Your task to perform on an android device: Add the Air max plus TN Women shoes Black to my collection on the Joom app.
Image 0: 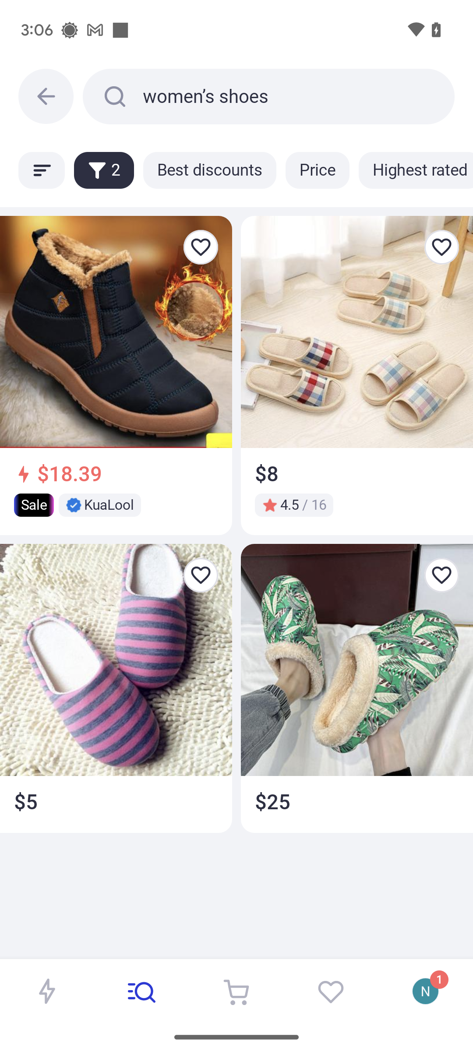
Click on the filter icon.
Step 0: click (104, 170)
Image 1: 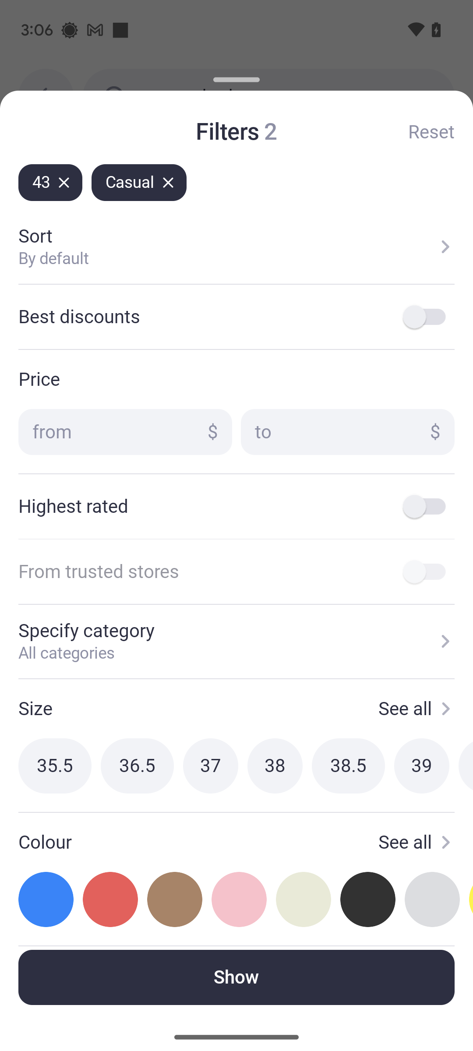
Click on Reset at the top-right of the screen.
Step 1: click (431, 132)
Image 2: 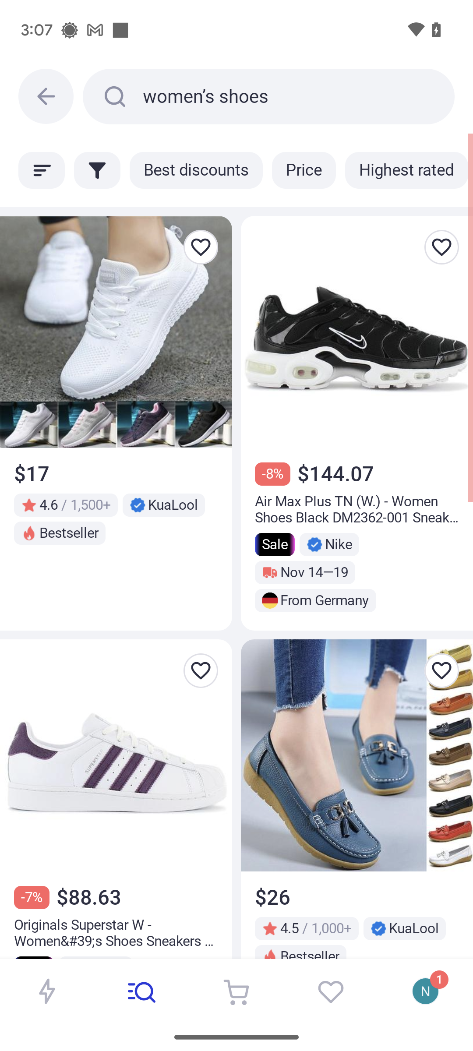
Click on the Air max plus TN Women shoes Black.
Step 2: click (357, 332)
Image 3: 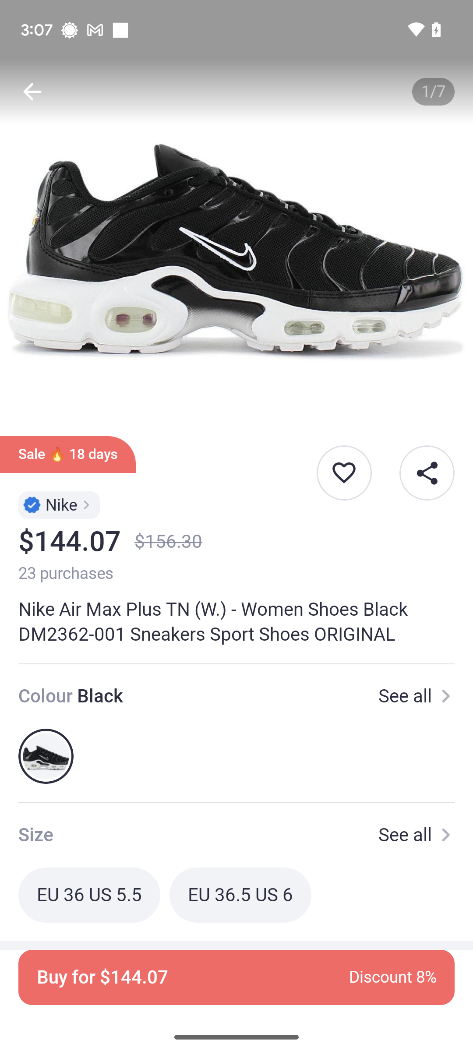
Click on the heart icon below the product images.
Step 3: click (344, 473)